Your task to perform on an android device: I wish to find money plant care tips on the Leaf Snap app.
Image 0: 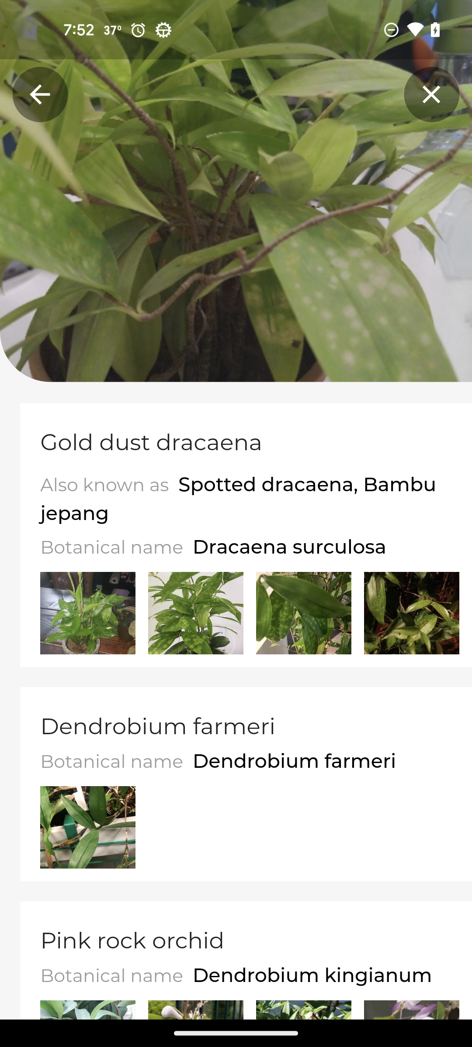
open the Gold dust Dracaena 
Step 0: click (246, 535)
Image 1: 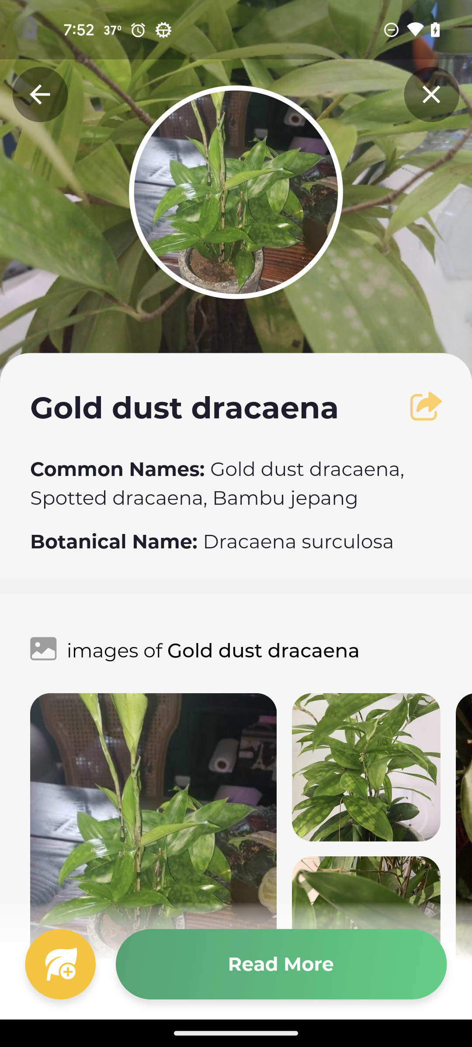
Click on the Read more tab
Step 1: click (281, 964)
Image 2: 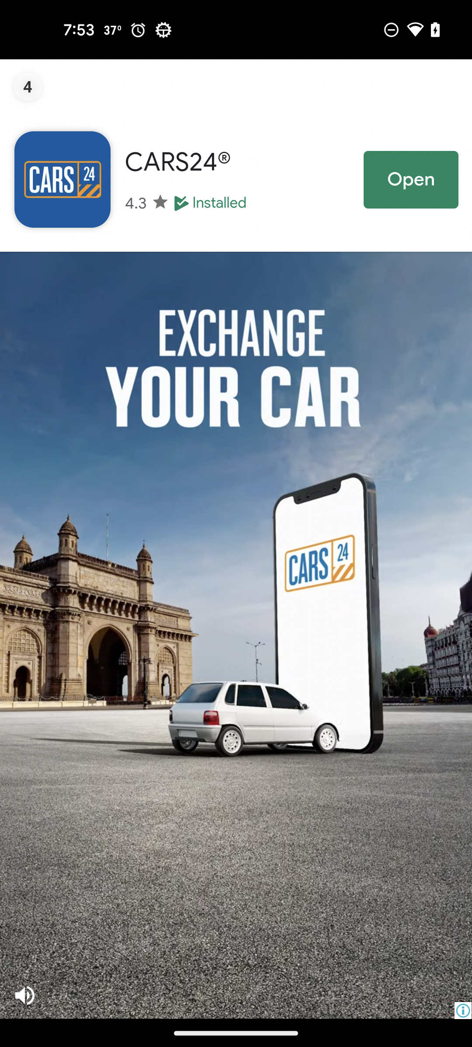
Click on the Read more tab
Step 2: wait
Image 3: 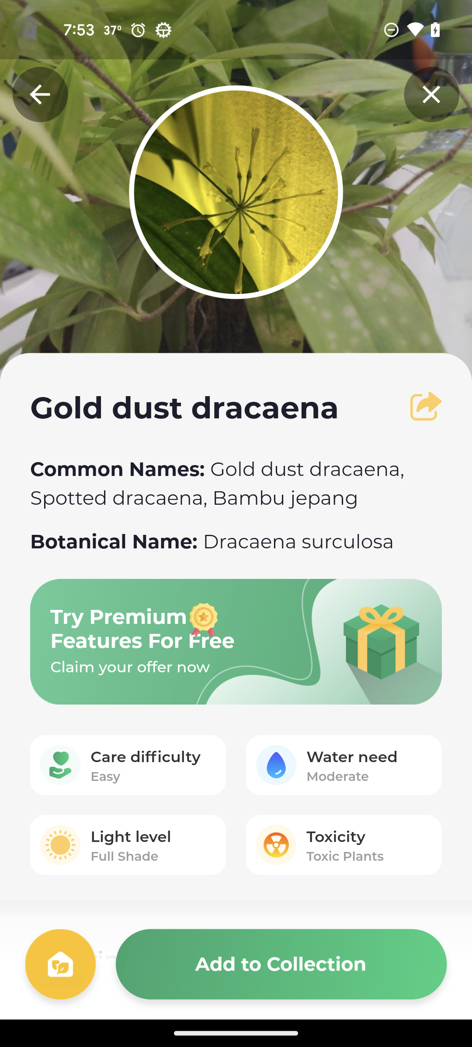
Swipe up
Step 3: scroll down
Image 4: 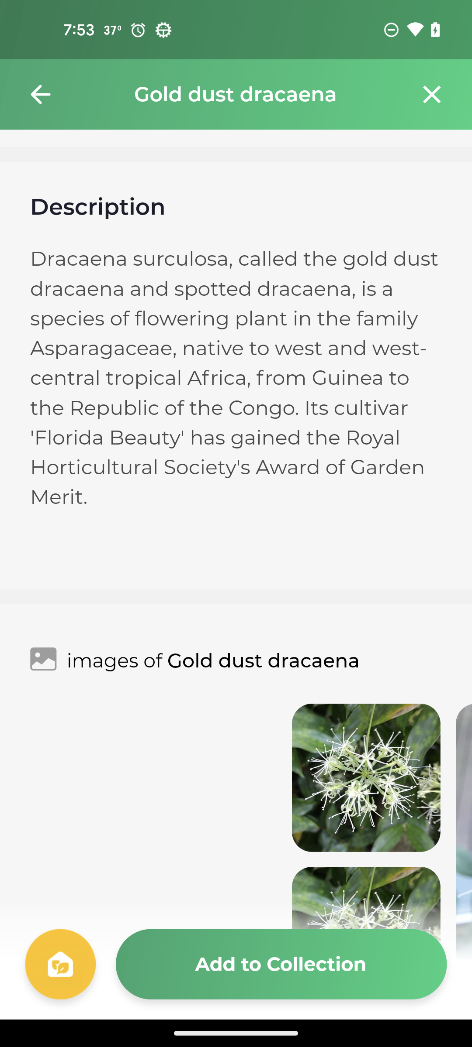
Swipe up
Step 4: scroll down
Image 5: 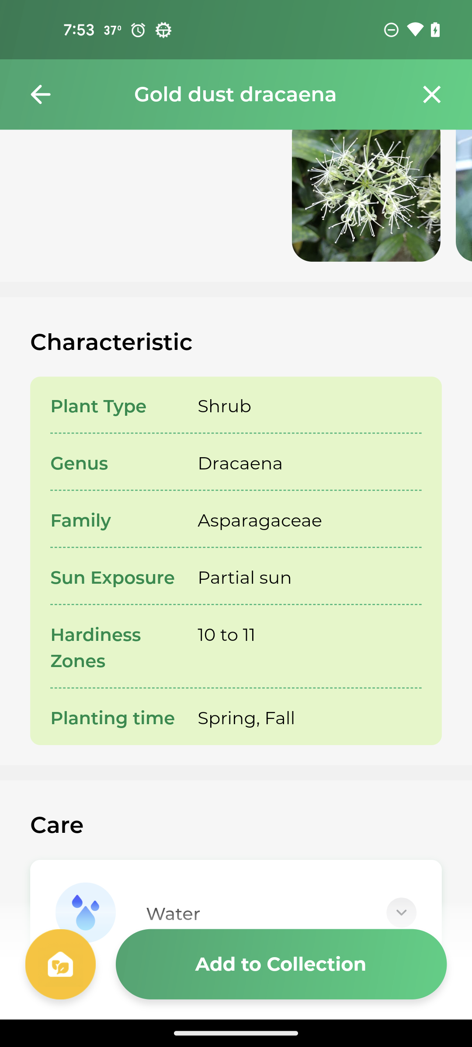
Swipe up
Step 5: scroll down
Image 6: 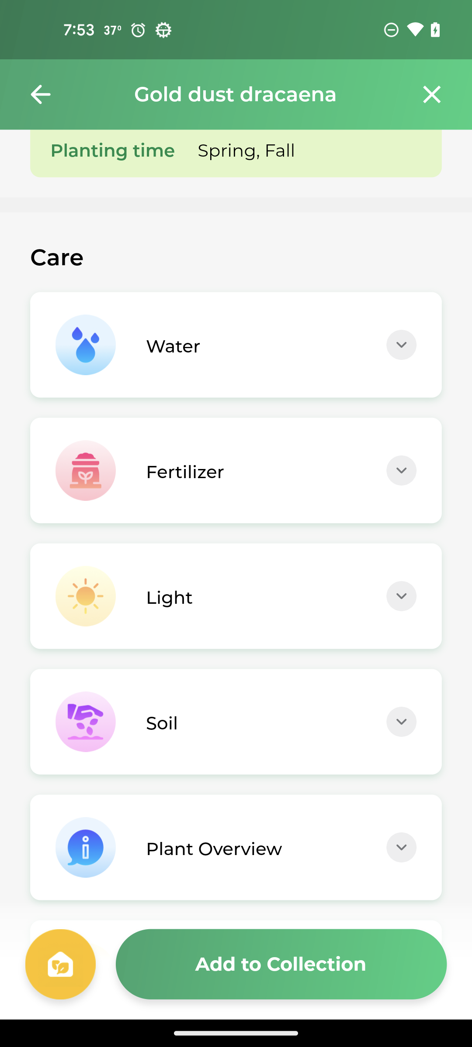
Click on the water tab
Step 6: click (242, 332)
Image 7: 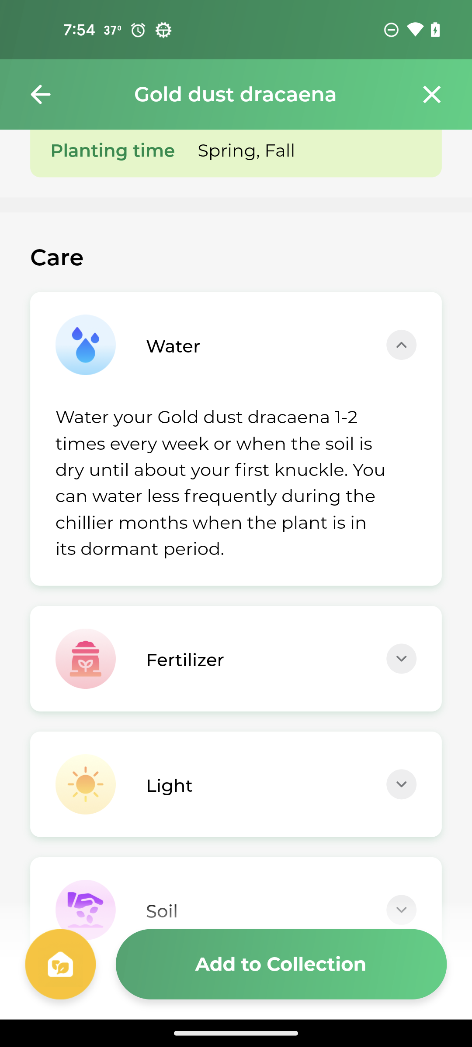
Click on the Fertilizer tab
Step 7: click (307, 661)